Your task to perform on an android device: Open the ClockBuddy app and set the alarm for 9:15 AM 
Image 1: 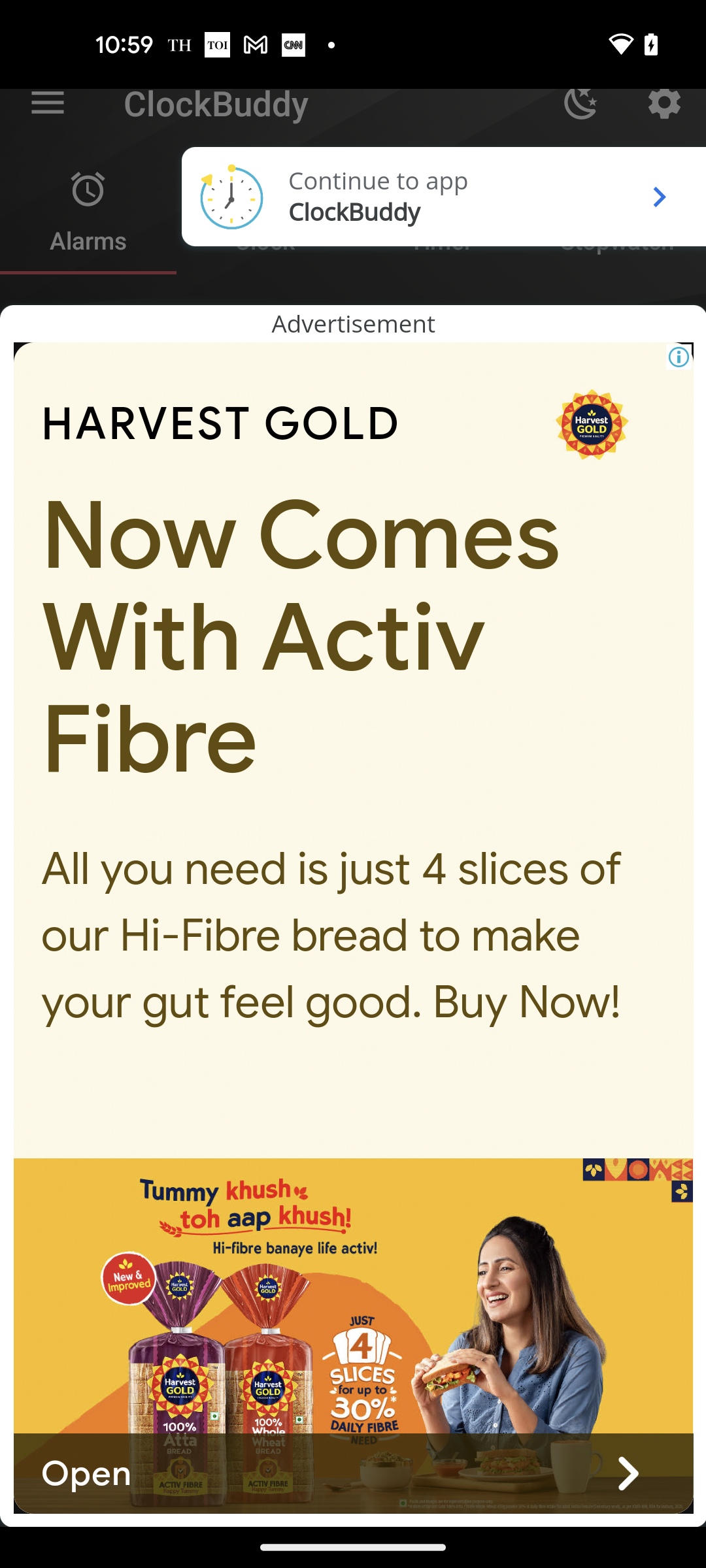
Click on the Continue to app
Step 1: click (371, 214)
Image 2: 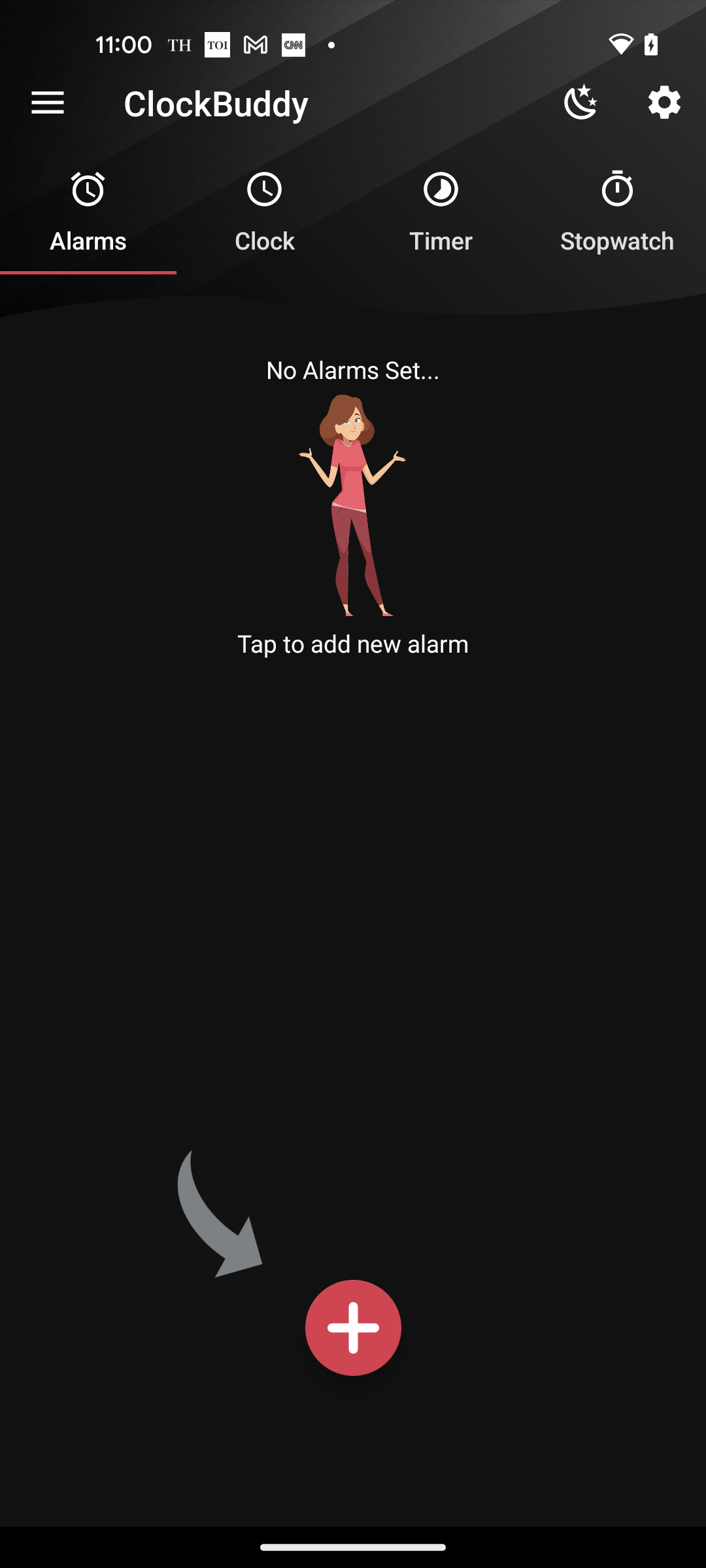
Click on the plus icon at the bottom of the screen
Step 2: click (354, 1329)
Image 3: 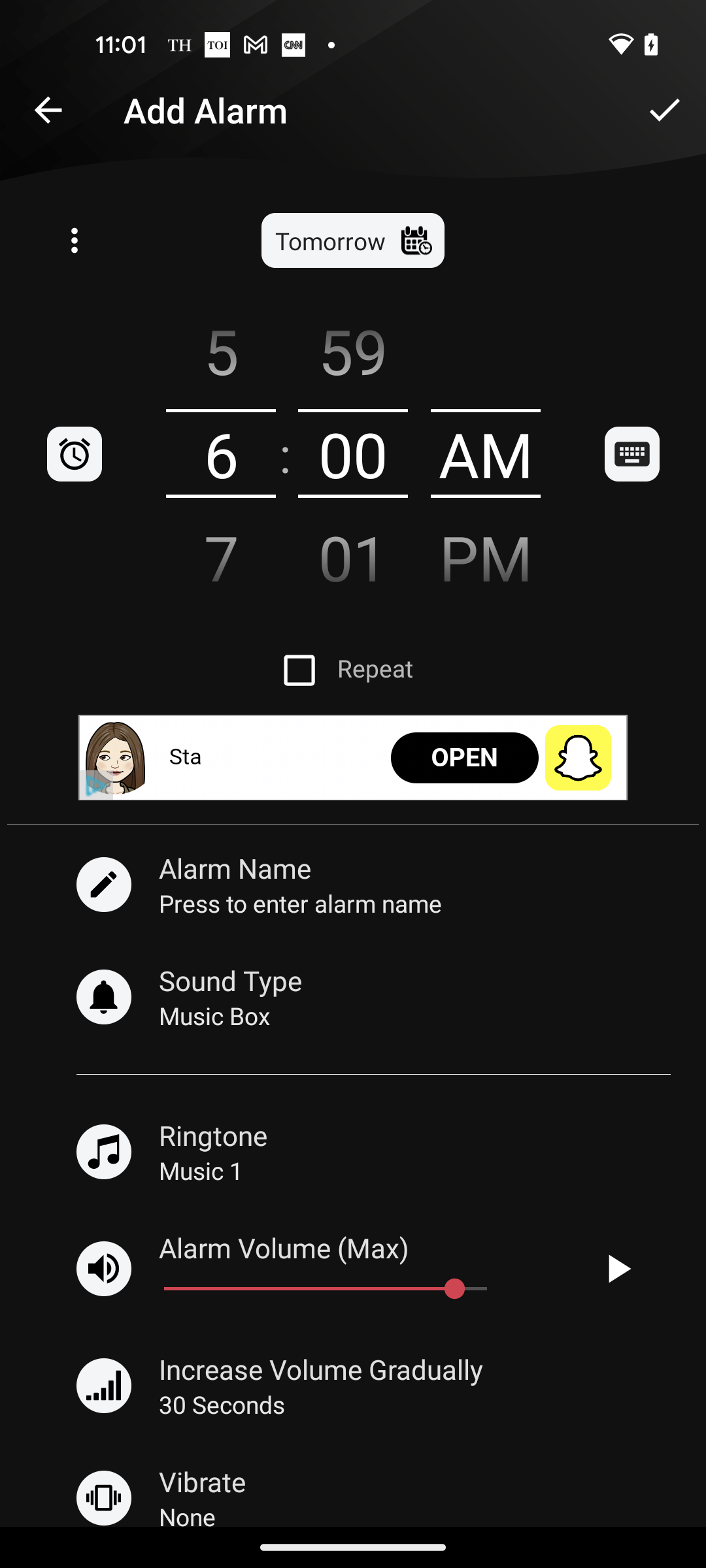
Click on the hour dialer
Step 3: click (218, 452)
Image 4: 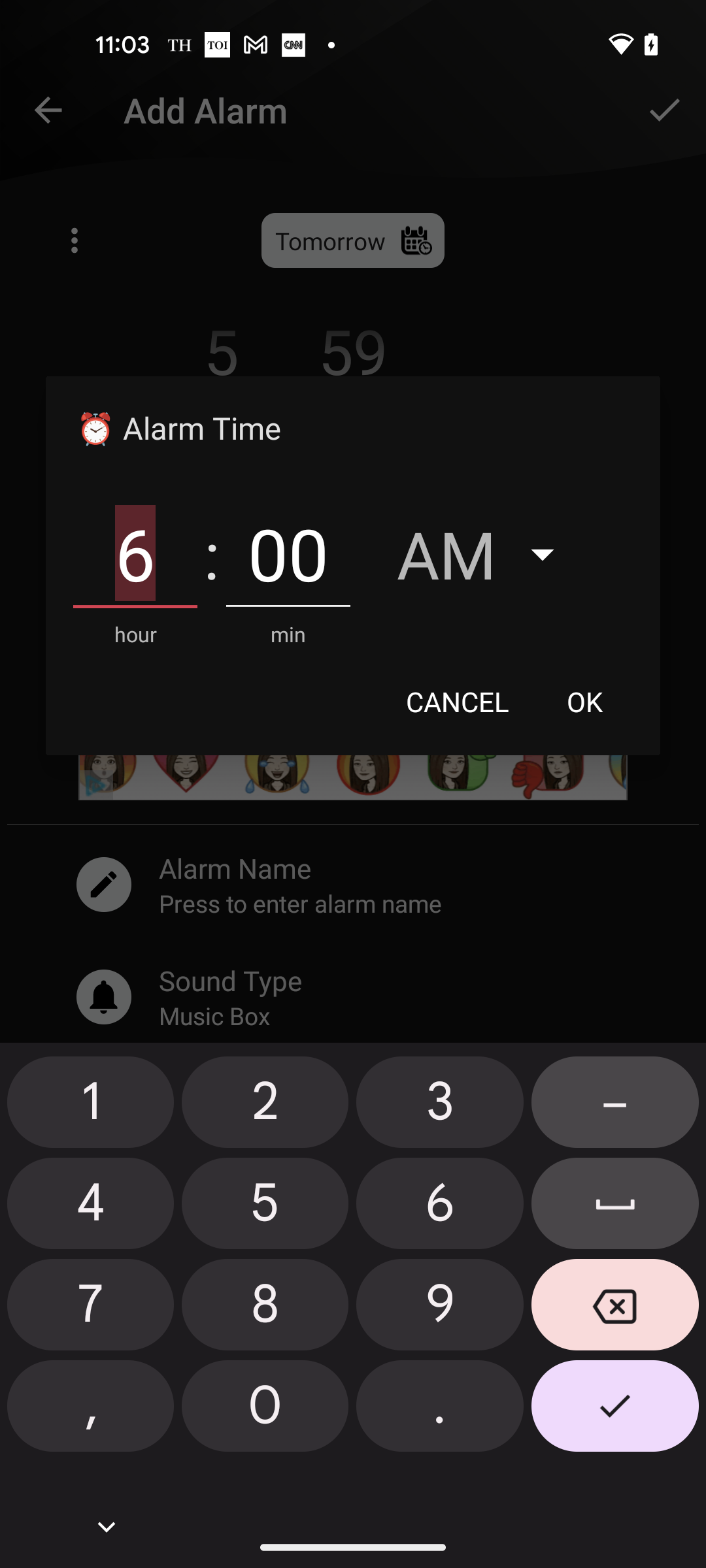
Set the hours to 9
Step 4: type "9"
Image 5: 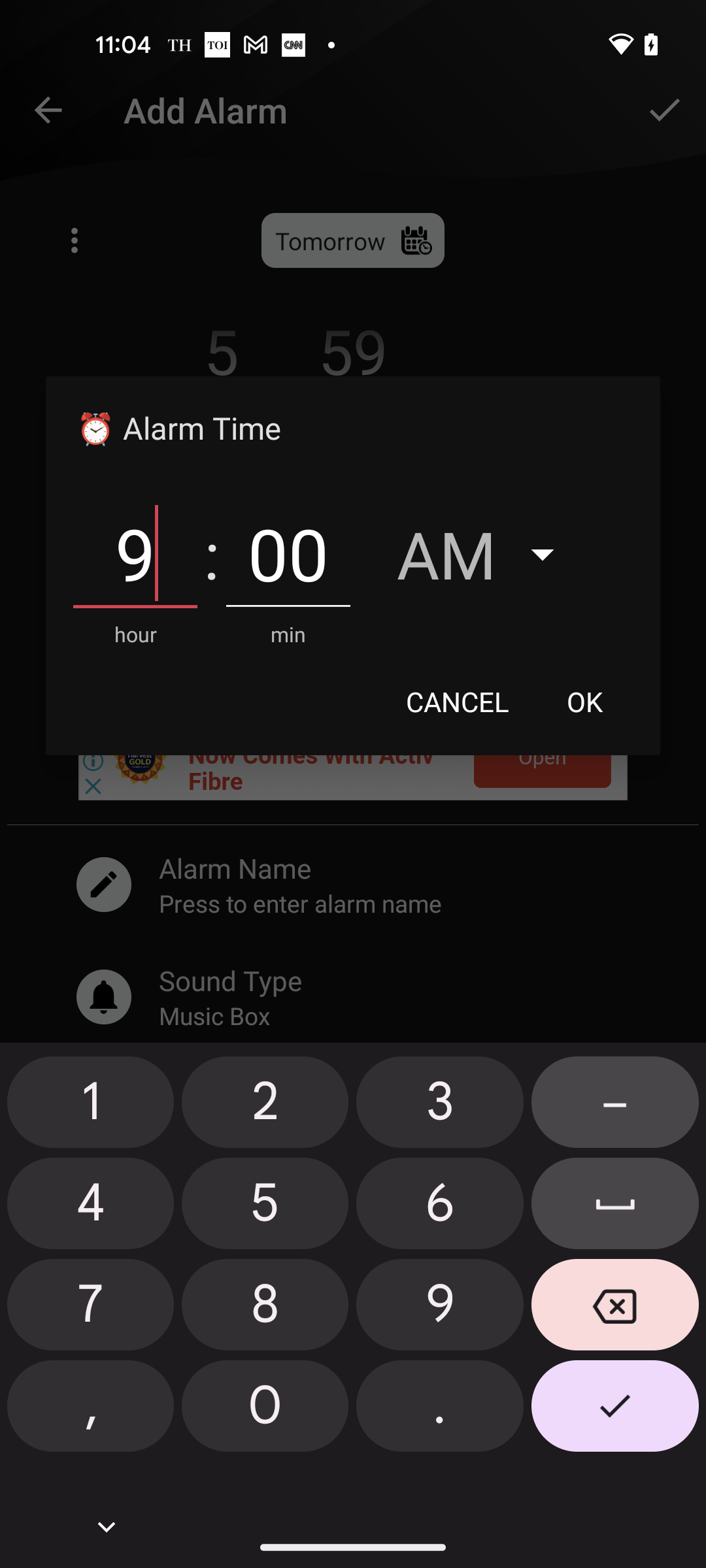
Click on the minutes section
Step 5: click (288, 554)
Image 6: 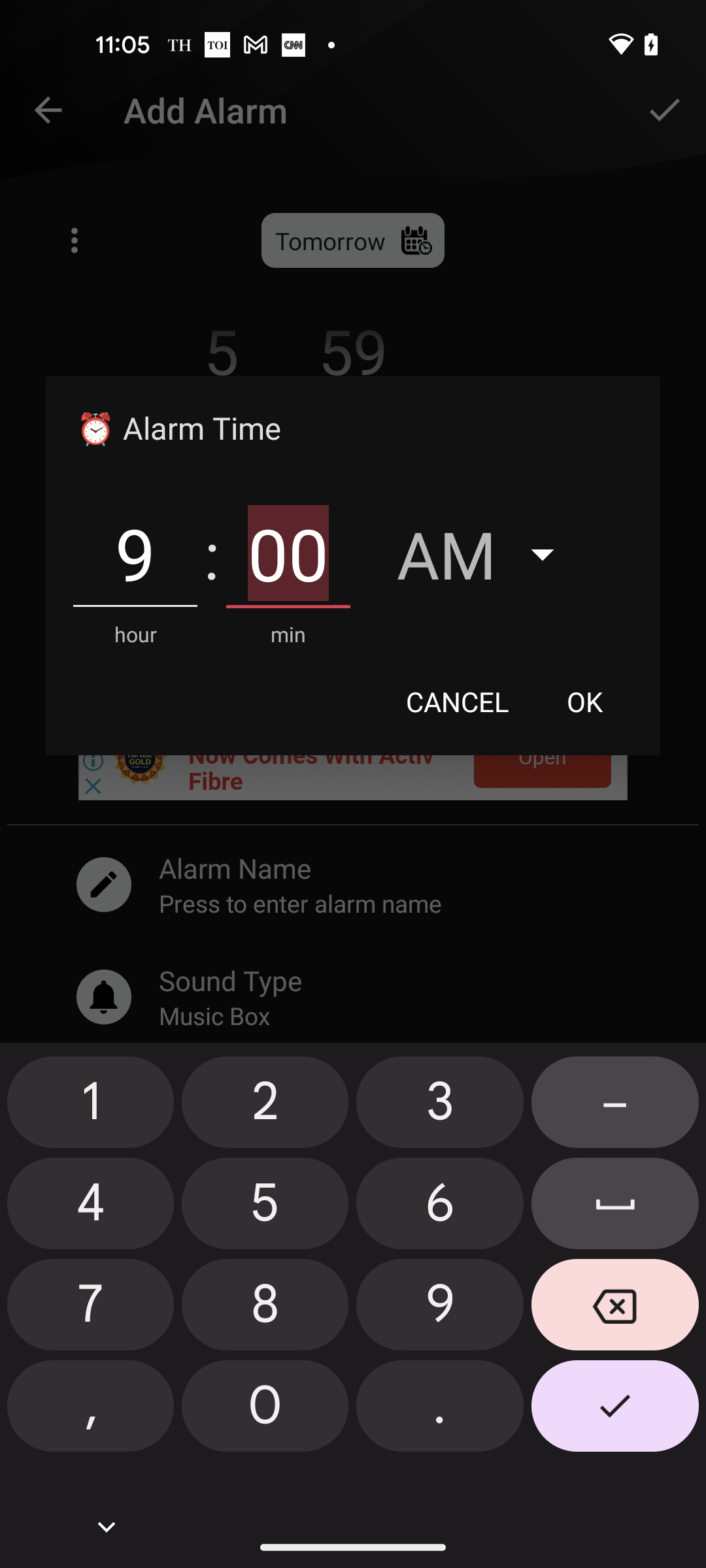
Set the minutes to 15
Step 6: type "15"
Image 7: 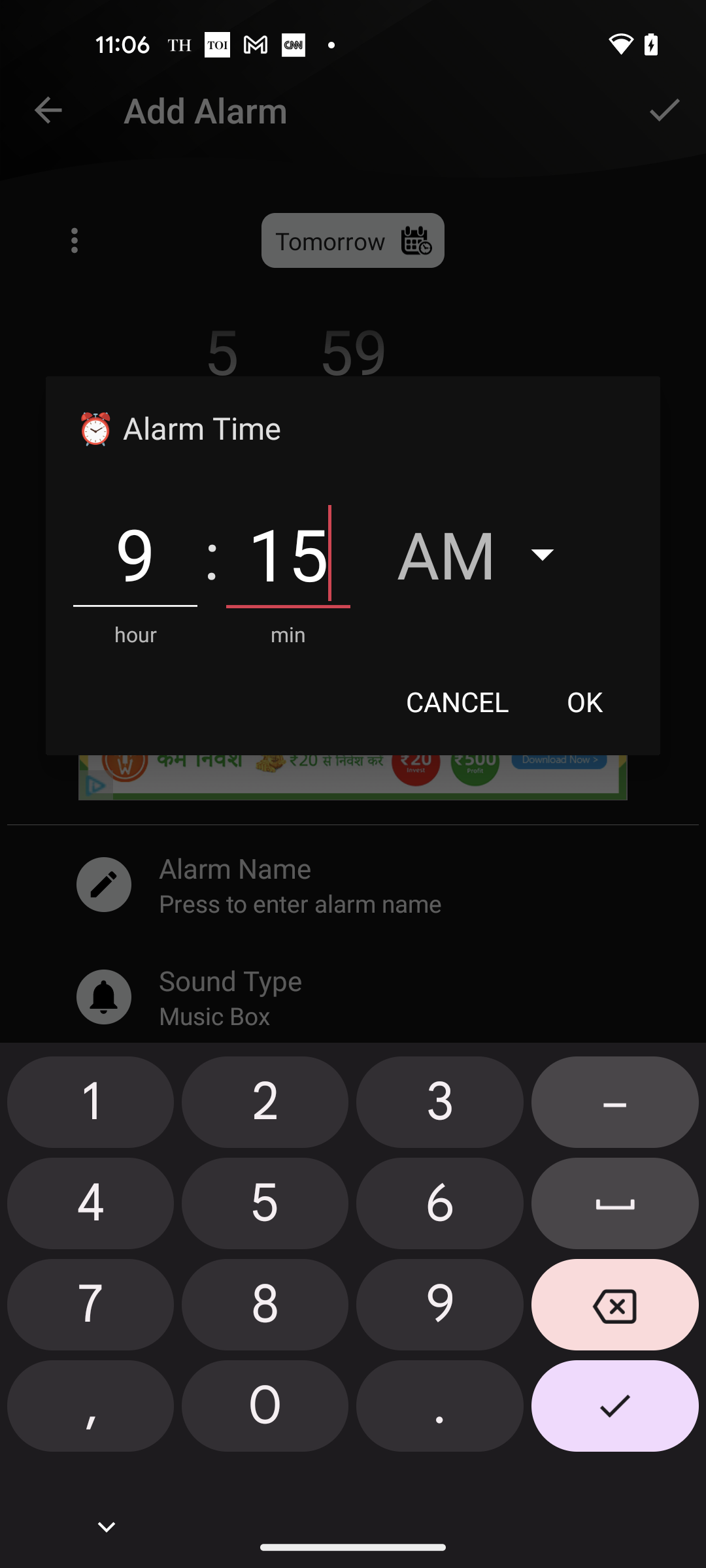
Click on the OK button
Step 7: click (584, 701)
Image 8: 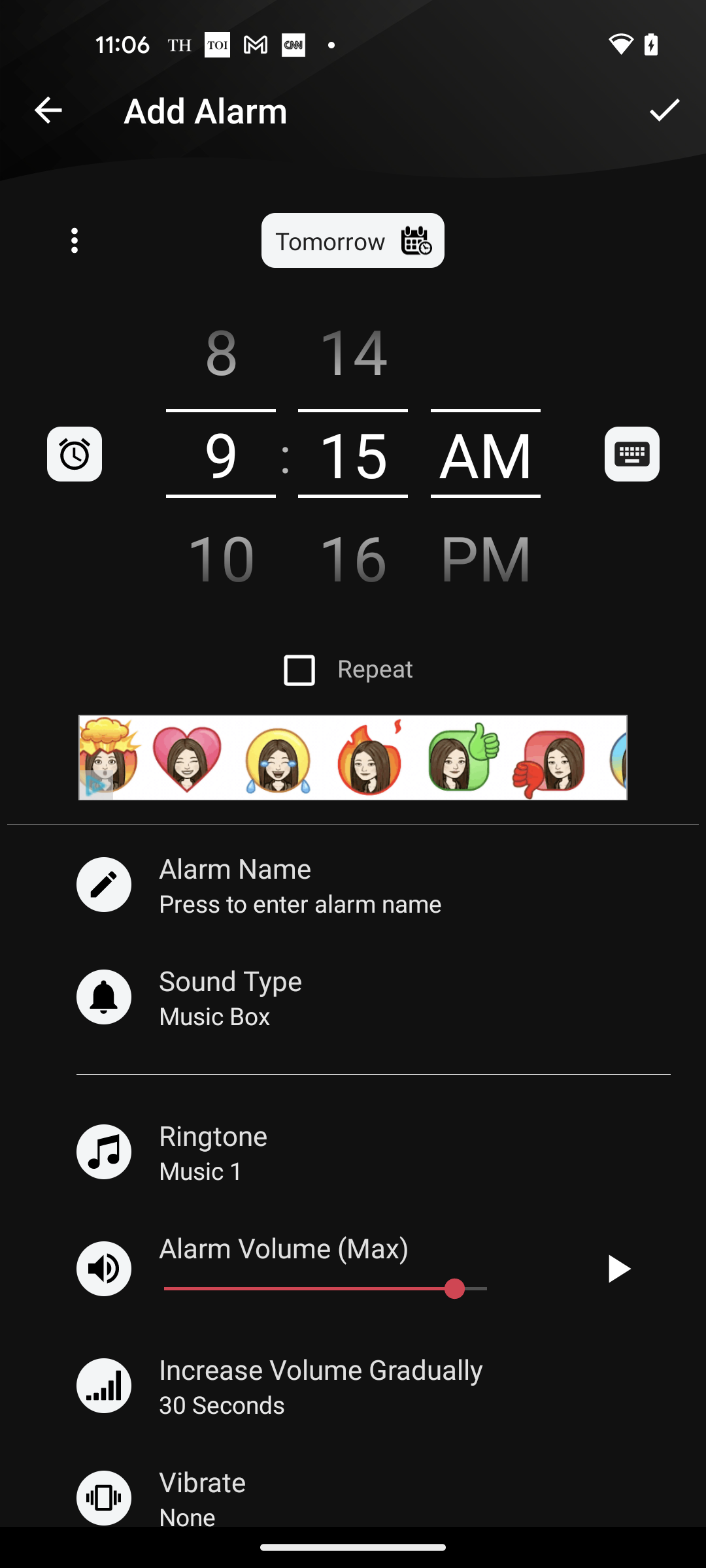
Click on the tick icon at the top right corner
Step 8: click (664, 109)